Your task to perform on an android device: Go to the Reminders app and share birthday reminders with others
Image 0: 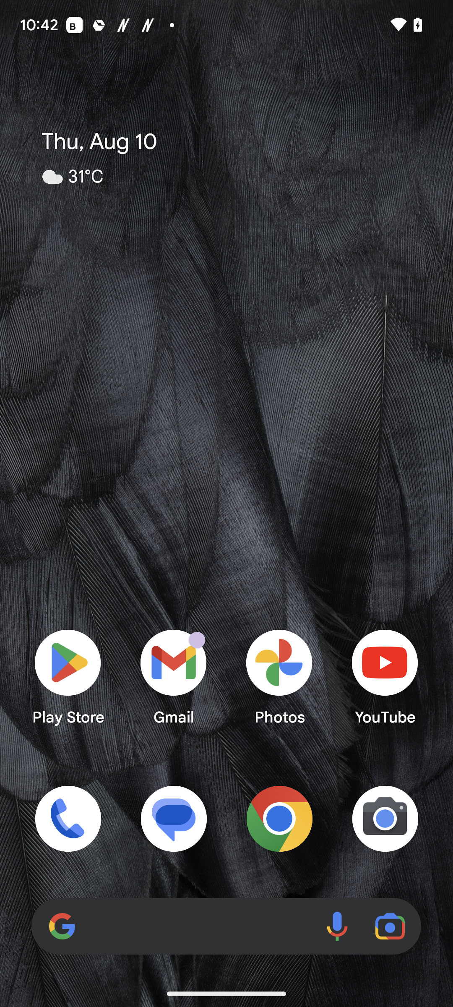
Open the Reminders app
Step 0: open app "Reminders"
Image 1: 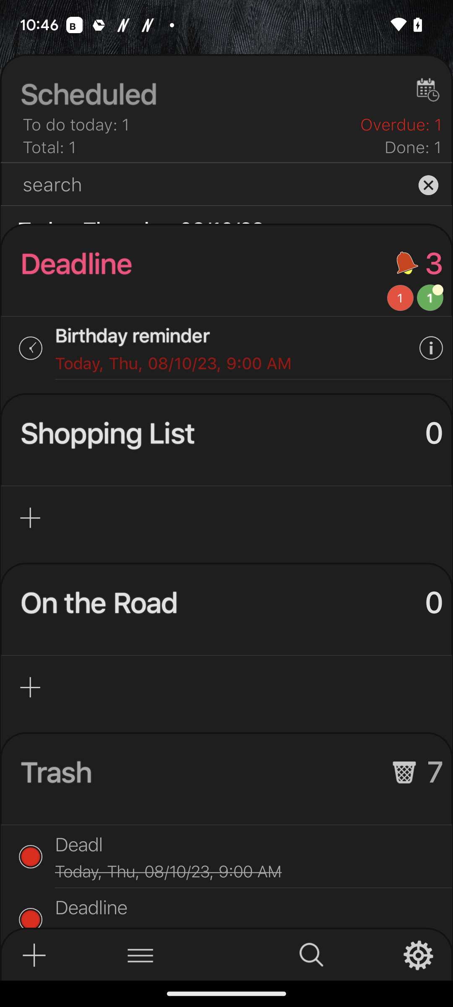
Click on the Deadline at the left side of the screen
Step 1: click (204, 262)
Image 2: 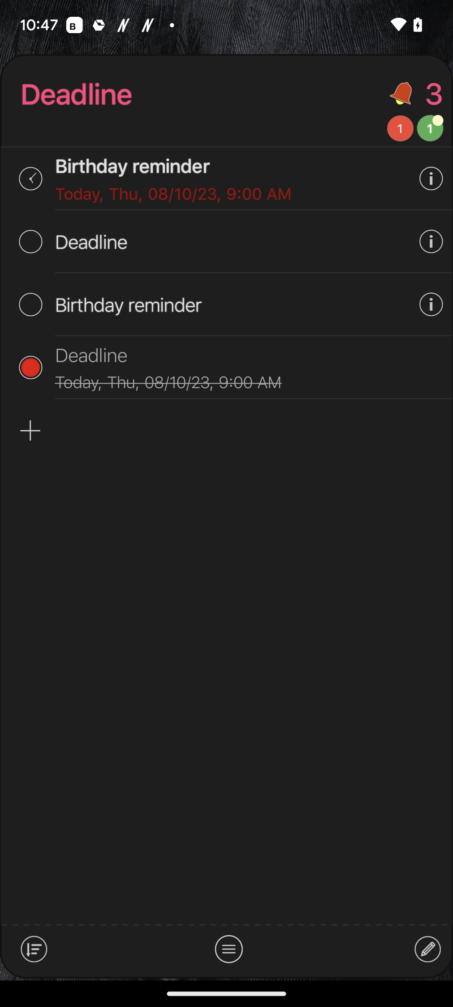
Click on the menu icon at the bottom of the screen
Step 2: click (225, 955)
Image 3: 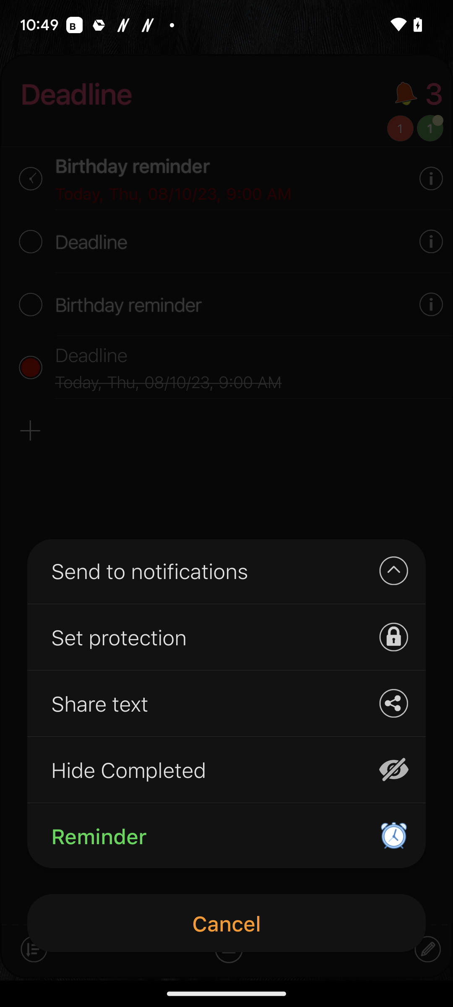
Click on third option 
Step 3: click (211, 703)
Image 4: 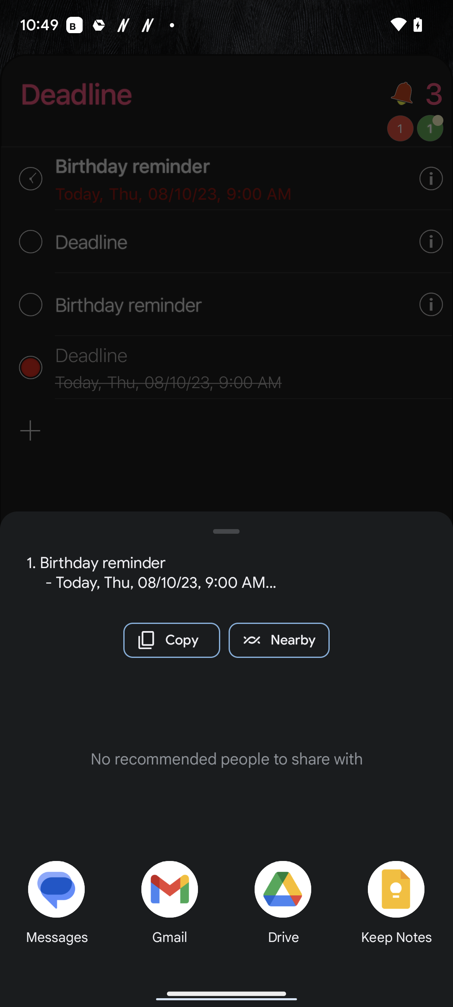
Click on first option at the bottom of the screen
Step 4: click (62, 879)